Your task to perform on an android device: I want to view the sxhedule of the Eurostar train leaving at 1:07 PM
Image 0: 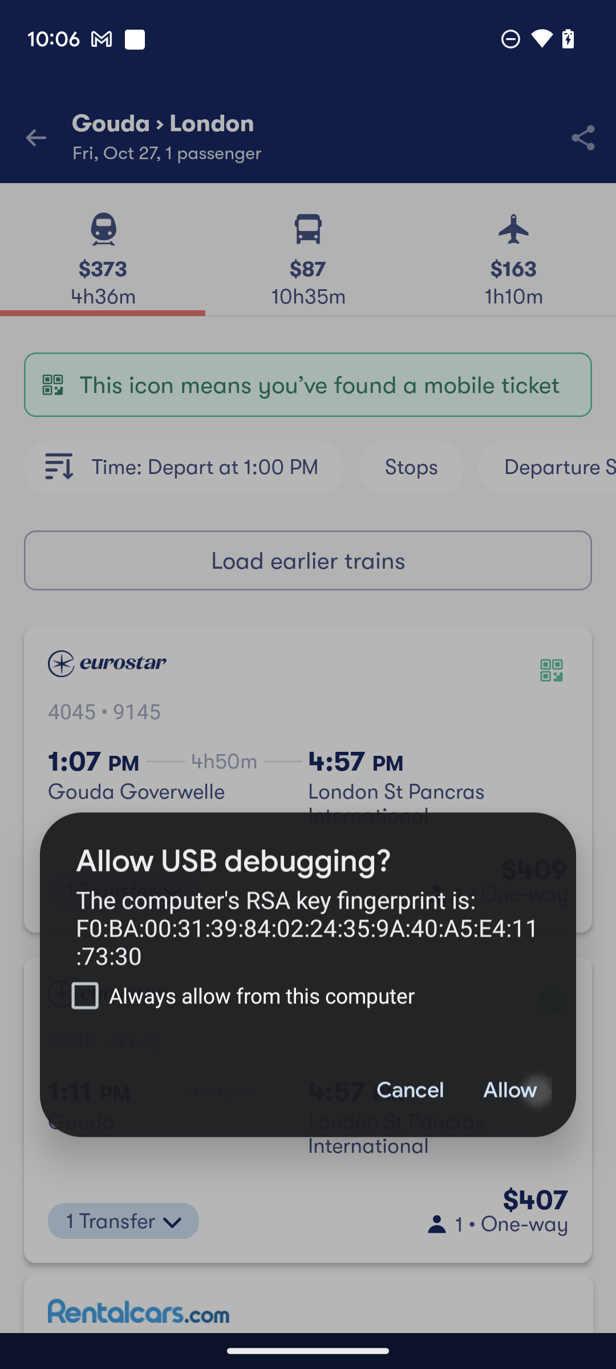
Step 0: wait
Image 1: 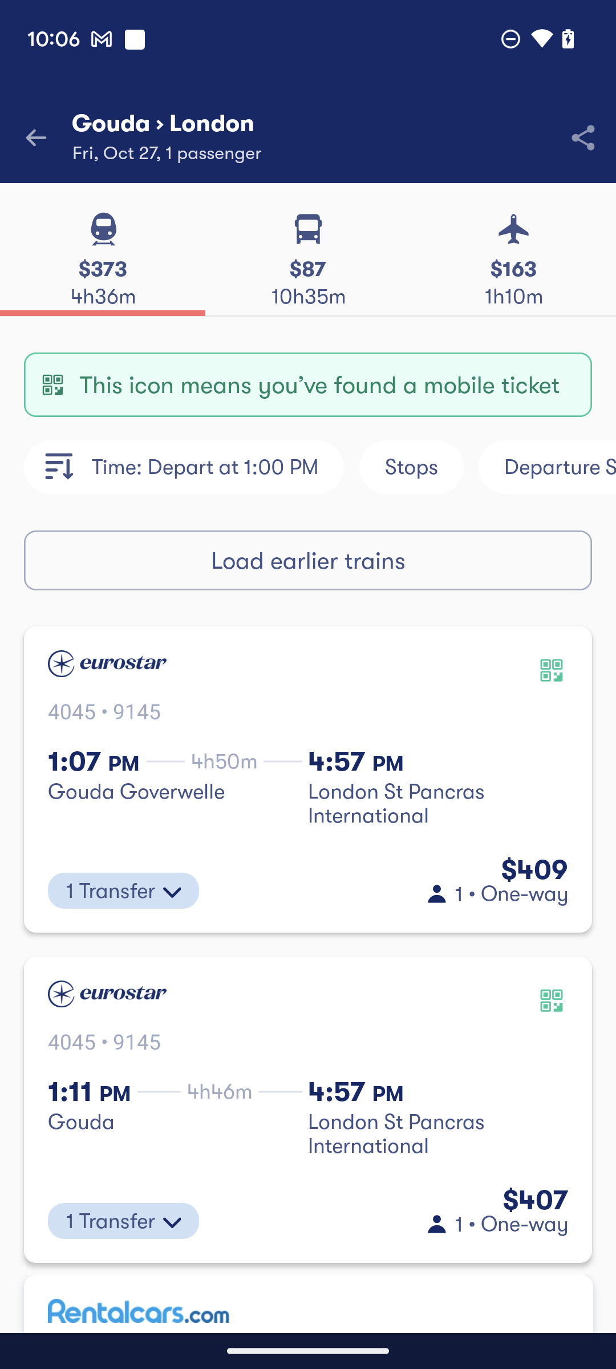
Click on the first train suggestion.
Step 1: click (308, 845)
Image 2: 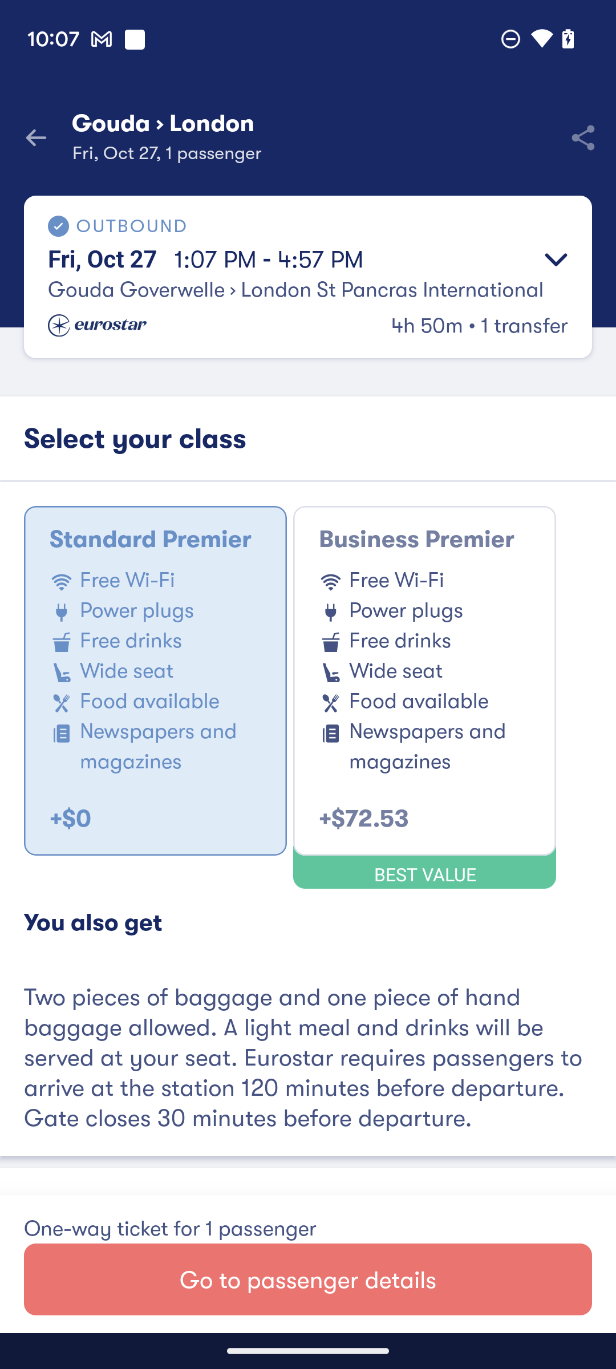
Click on the down arrow button on the top right side of the screen to view full schedule of the train.
Step 2: click (556, 258)